Your task to perform on an android device: I want to give it a 4-star rating because I made this at home and I loved it
Image 0: 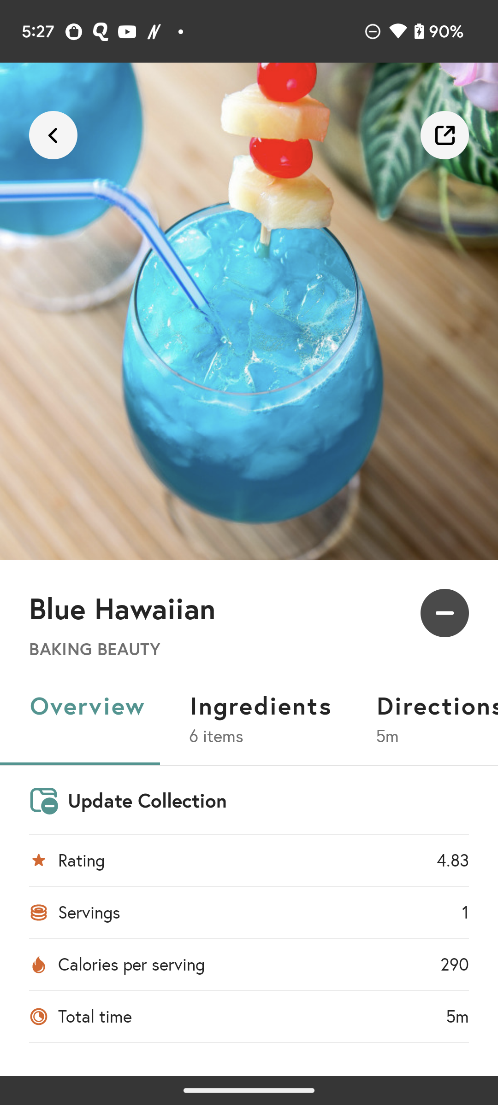
Swipe left the section of just below the cocktail name 
Step 0: scroll right
Image 1: 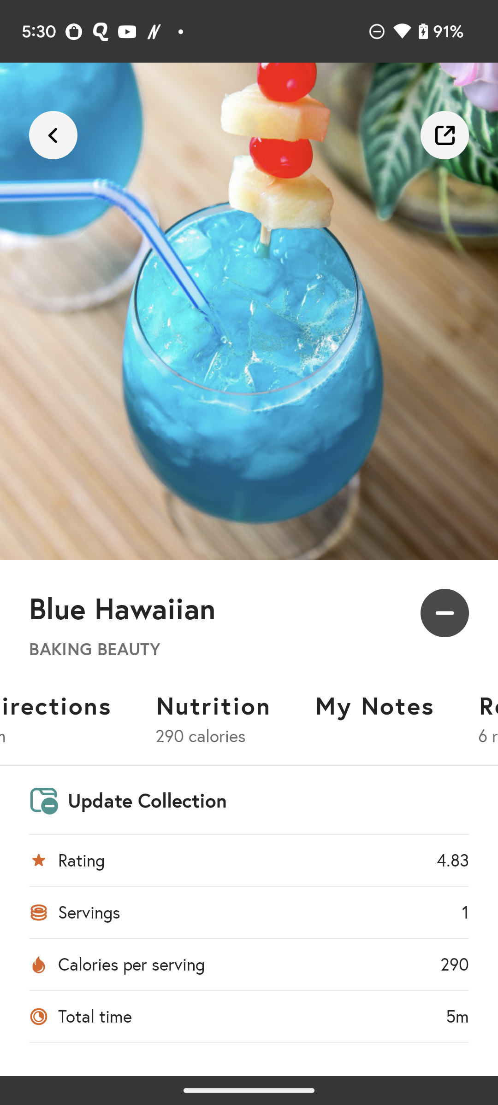
Swipe left the section of just below the cocktail name 
Step 1: scroll right
Image 2: 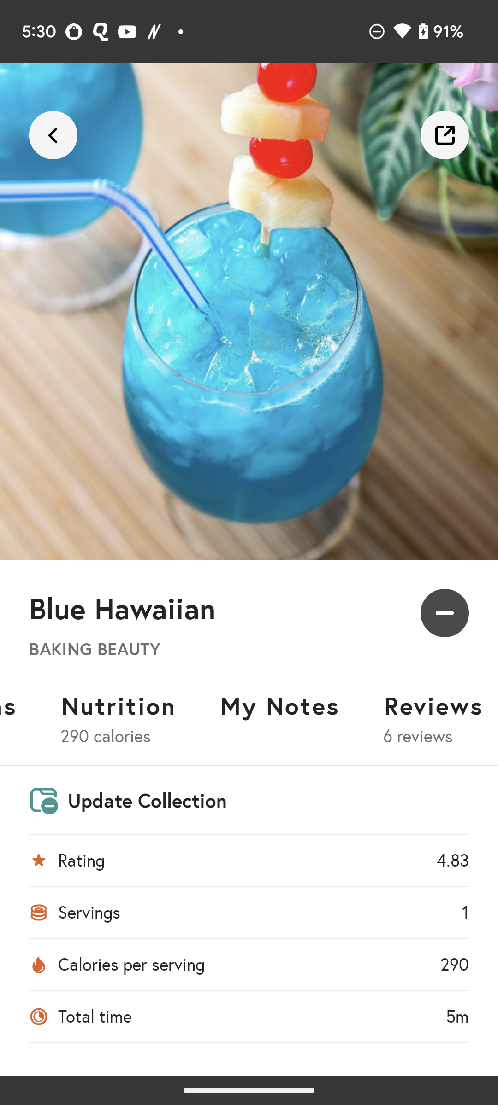
Click on the Reviews option 
Step 2: click (433, 705)
Image 3: 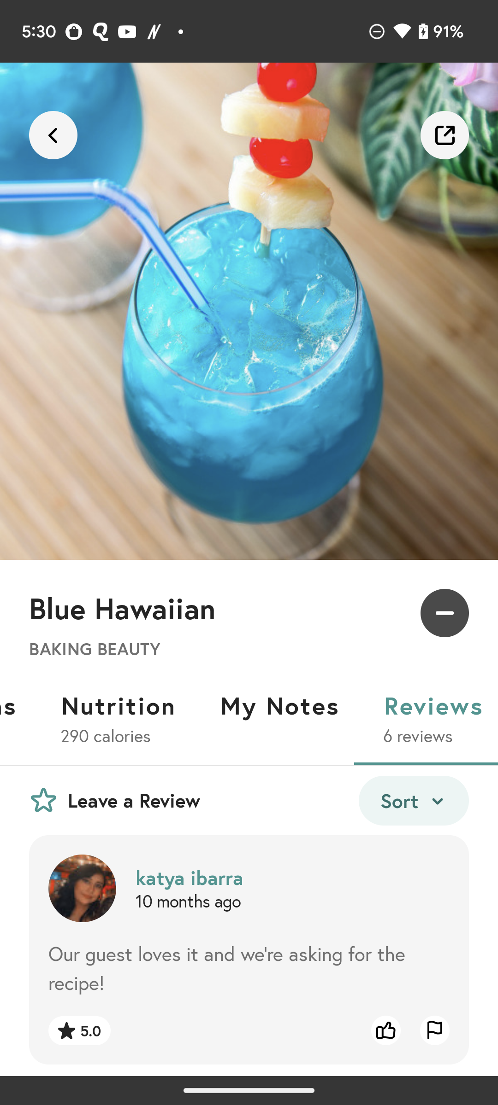
Click on the Leave a Review option
Step 3: click (134, 800)
Image 5: 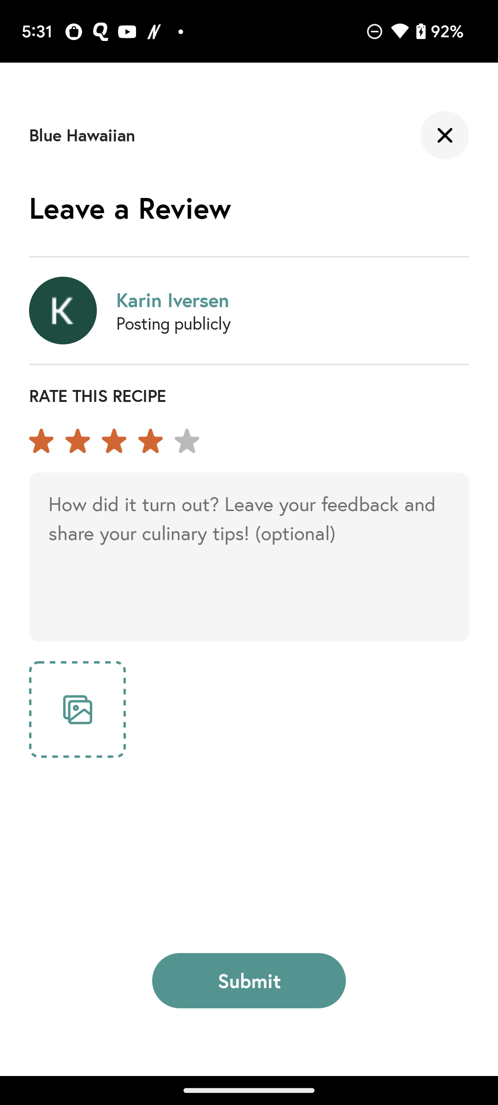
Click on the Submit button at the bottom of the screen
Step 5: click (281, 996)
Image 6: 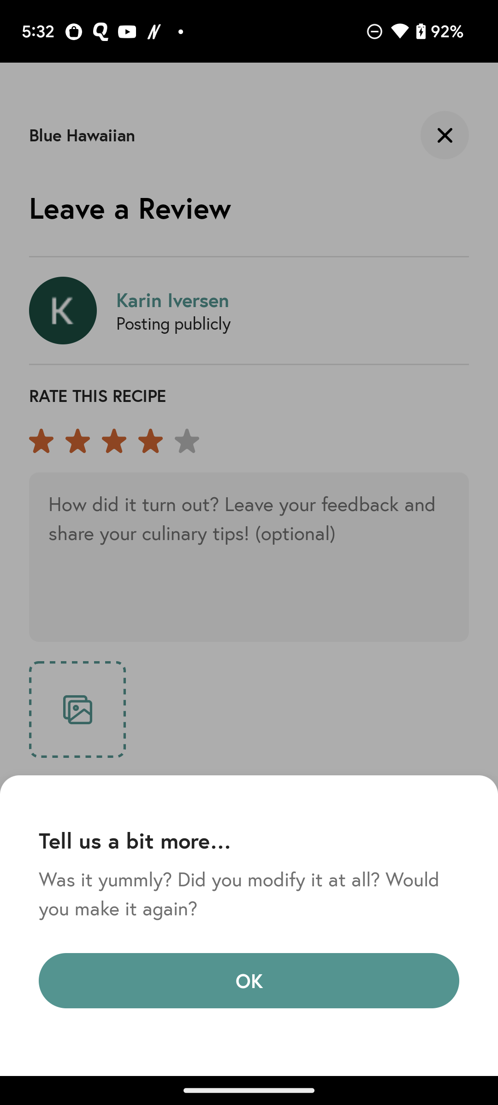
Click on the ok button at the bottom of the screen
Step 6: click (288, 982)